Your task to perform on an android device: I want to become a member of the chromatic audio channel so that I can access more recent Netsky videos.
Image 0: 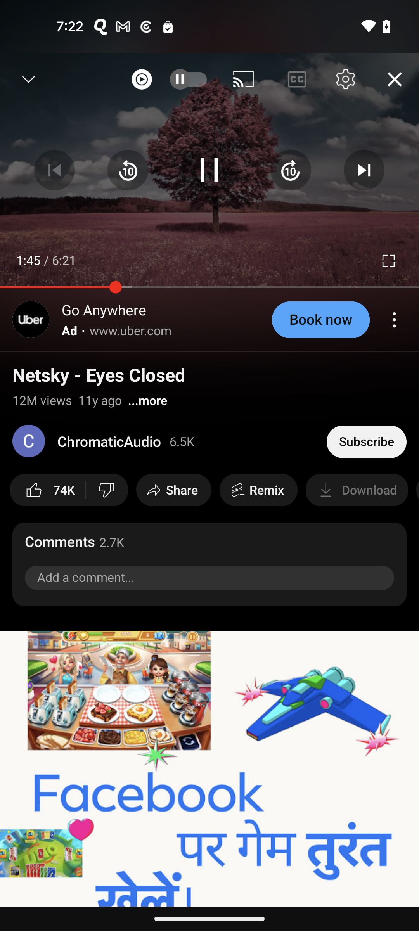
Tap on the subscribe button
Step 0: click (367, 441)